Your task to perform on an android device: I am looking for a Kitchen items  in Home & living category because i need some for my kitchen 
Image 0: 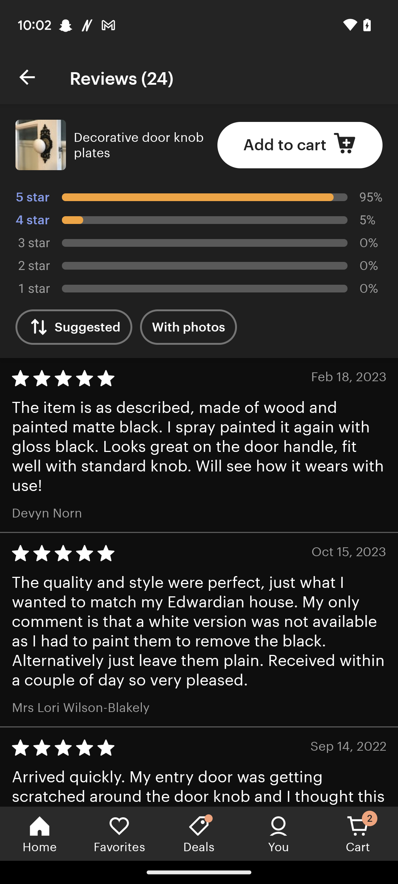
Go back to the screen
Step 0: press back button
Image 2: 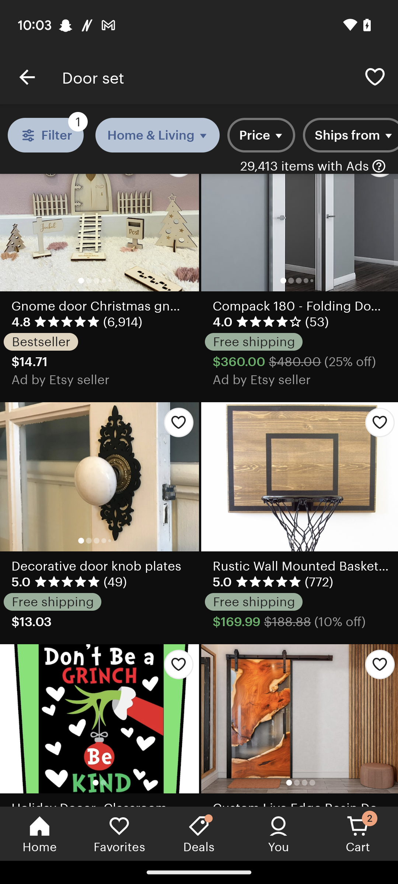
Click on the filter option 
Step 2: click (39, 129)
Image 3: 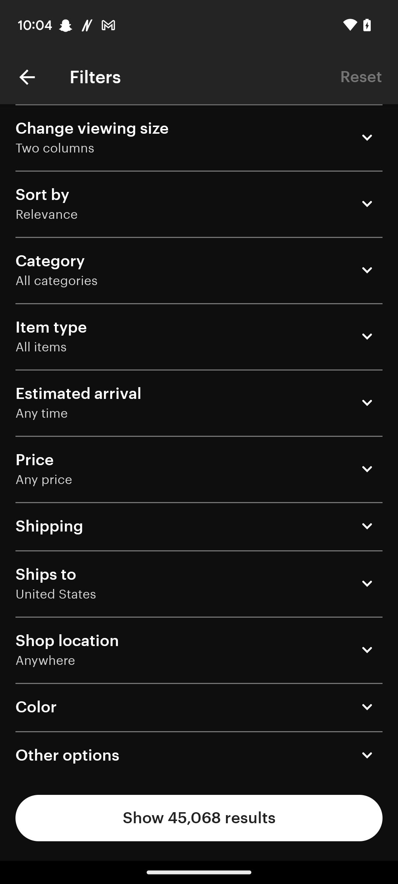
Click on the category option 
Step 3: click (181, 288)
Image 4: 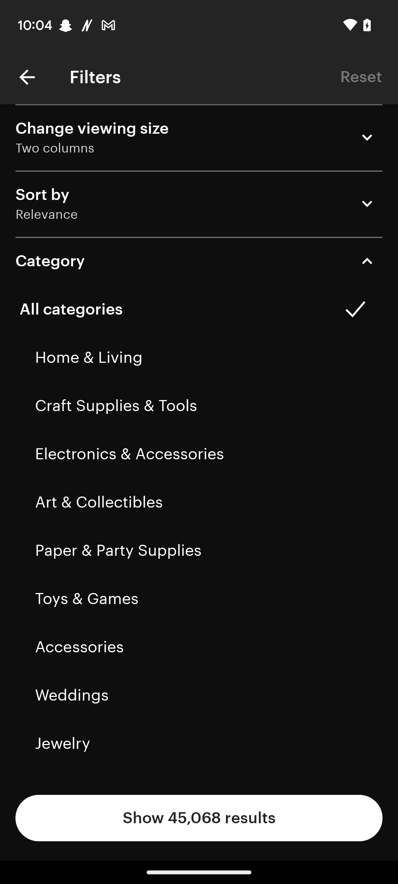
Click on the Home & living option 
Step 4: click (193, 357)